Your task to perform on an android device: I want to search for my friend Ayush's contact information.
Image 0: 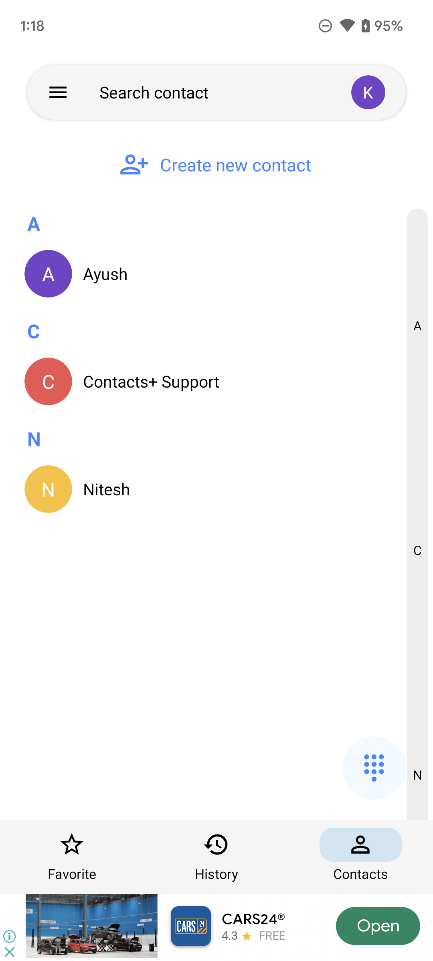
Click on the search bar on the screen.
Step 0: click (210, 92)
Image 1: 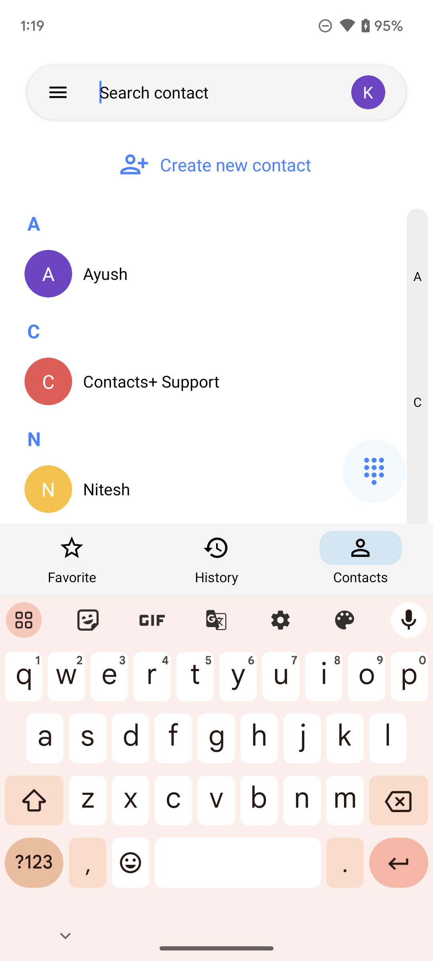
Type Ayush on the screen.
Step 1: type "Ayush"
Image 2: 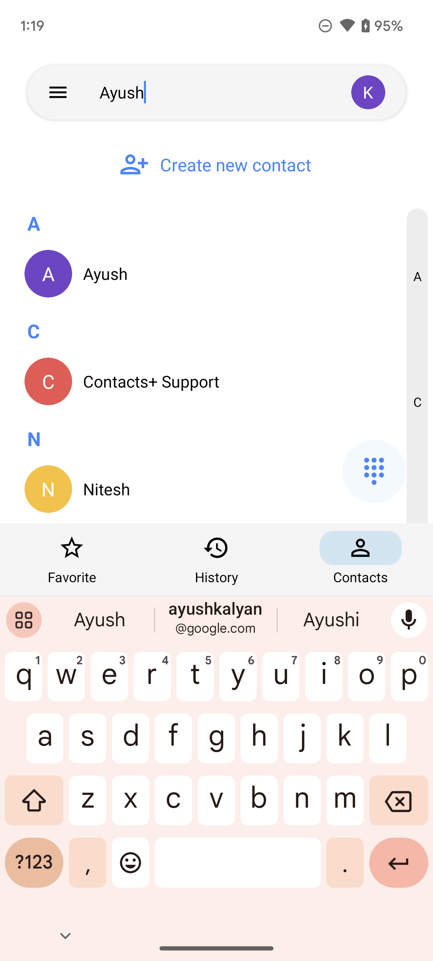
Click on the screen.
Step 2: click (399, 869)